Your task to perform on an android device: I want to let my friend  karin.iversen@example.com know about the Samsung Galaxy F54 5G's availability through Gmail because she's considering buying one.
Image 0: 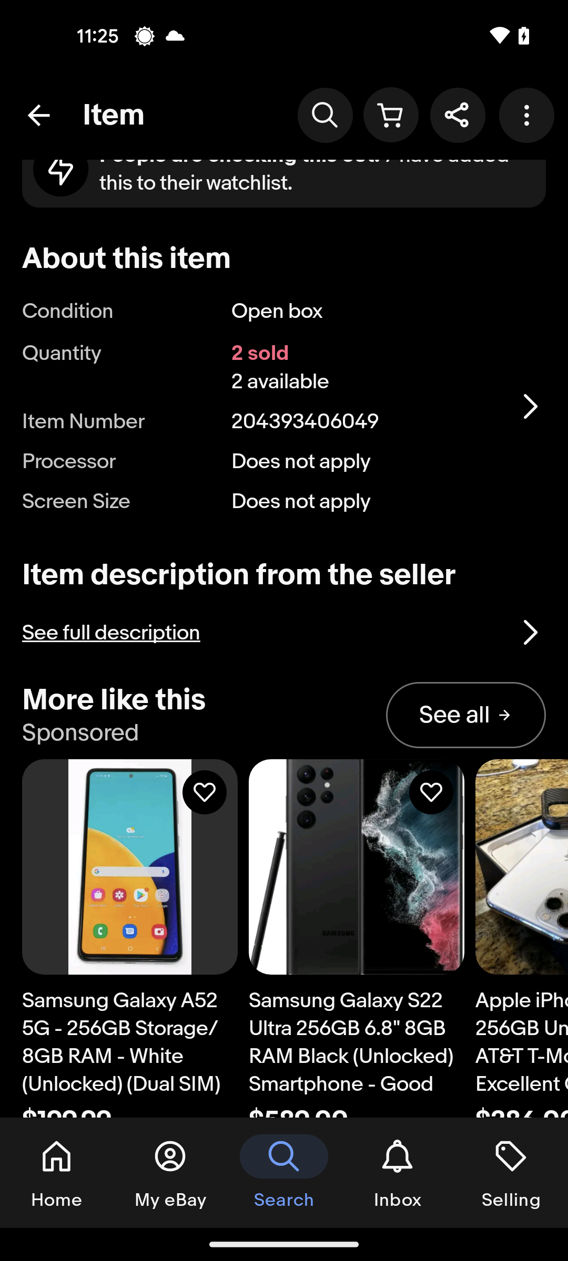
Tap on the share icon at the top right corner of the screen
Step 0: click (457, 115)
Image 1: 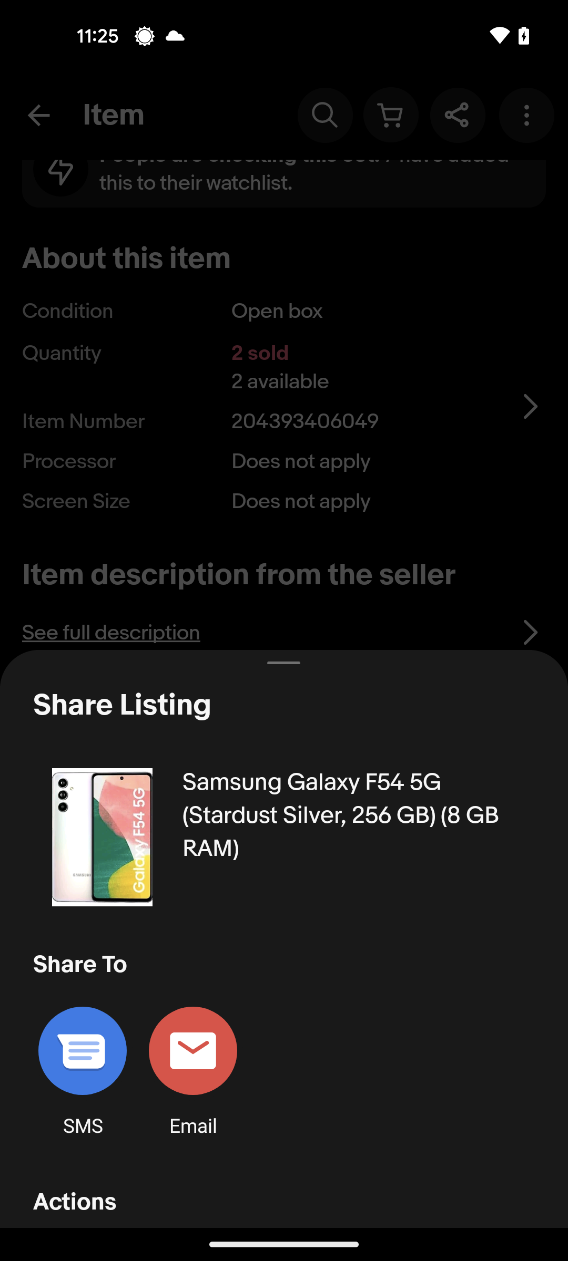
Tap on the email option at the bottom of the screen
Step 1: click (192, 1050)
Image 2: 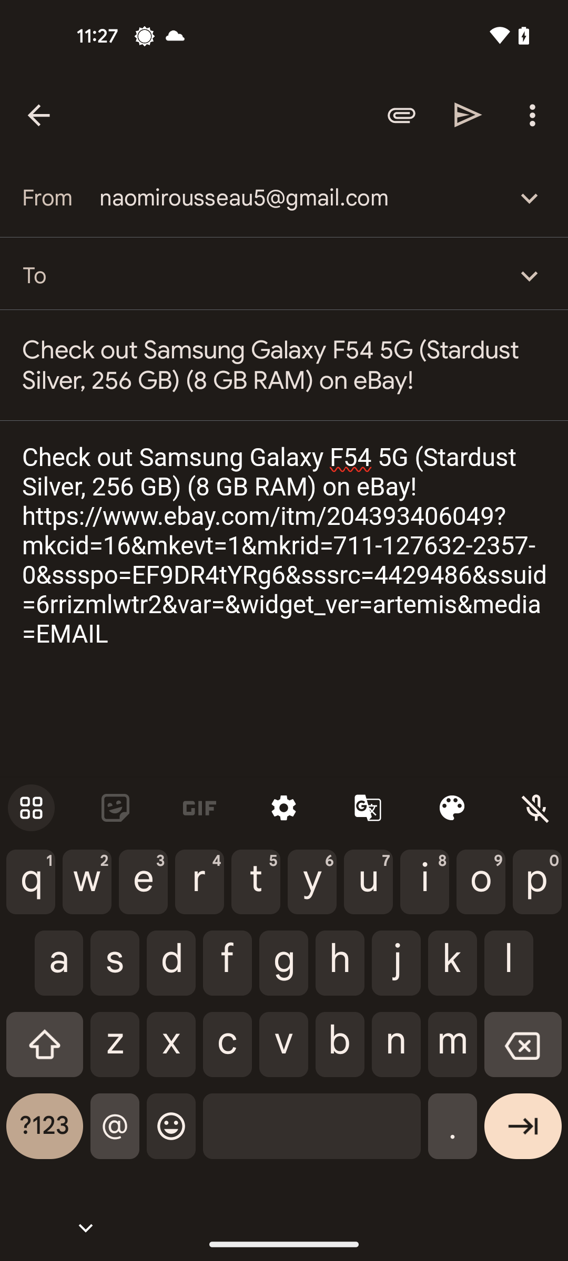
Search the recipient address to karin.iversen@example.com
Step 2: type "karin.iversen@example.com"
Image 3: 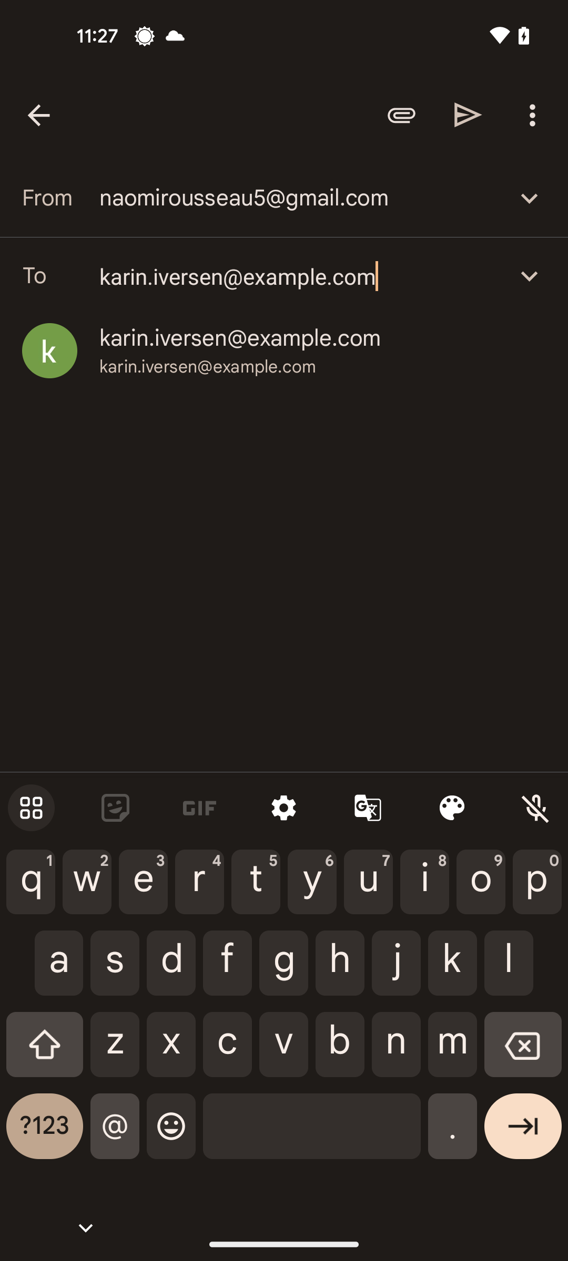
Tap on the send icon at the top right corner of the screen
Step 3: click (468, 115)